Your task to perform on an android device: Open the cruiseMapper app and search for the cruise schedule of the American Queen cruise ship.
Image 0: 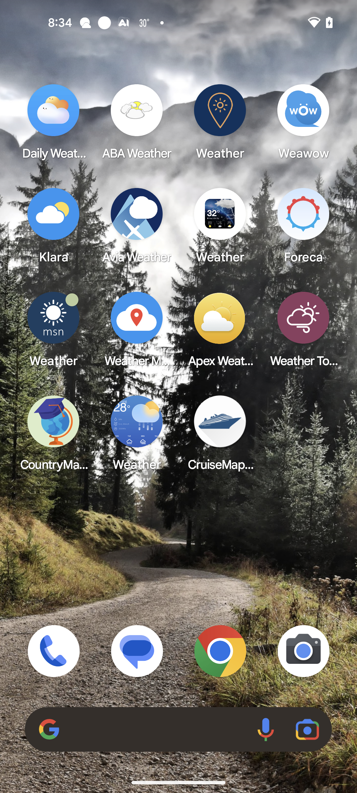
Open the Cruisemapper app.
Step 0: open app "CruiseMapper"
Image 1: 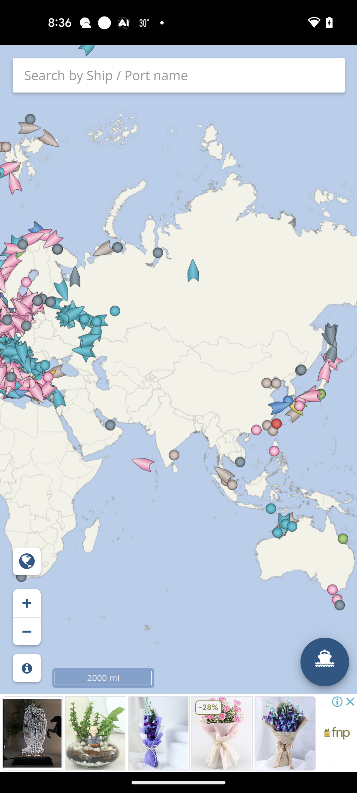
Click on the search bar and type american queen.
Step 1: click (105, 79)
Image 2: 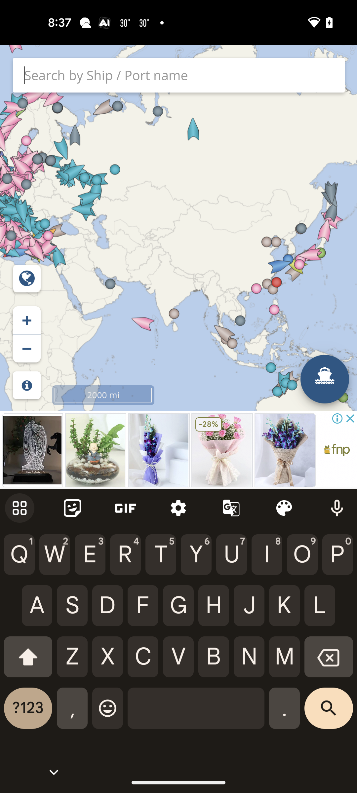
Click on the search bar and type american queen.
Step 2: type "American queen"
Image 3: 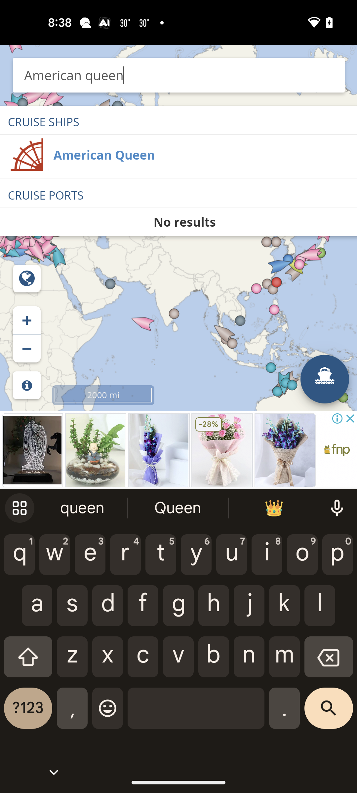
Click on the American queen
Step 3: click (104, 155)
Image 4: 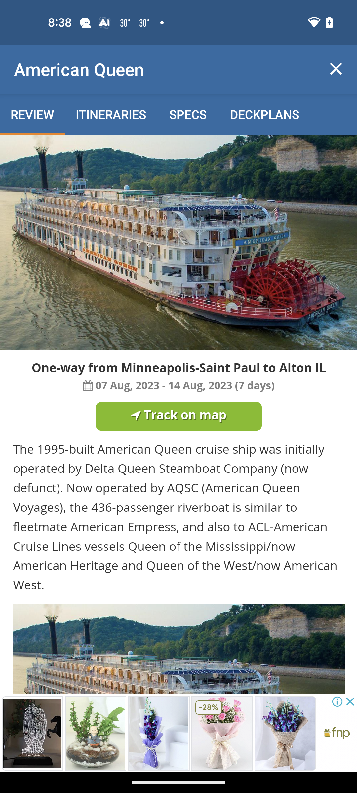
Click on the Itineraries .
Step 4: click (111, 114)